Your task to perform on an android device: Go to the Barakat app and search for the roasted quinoa and sweet potato salad for lunch.
Image 0: 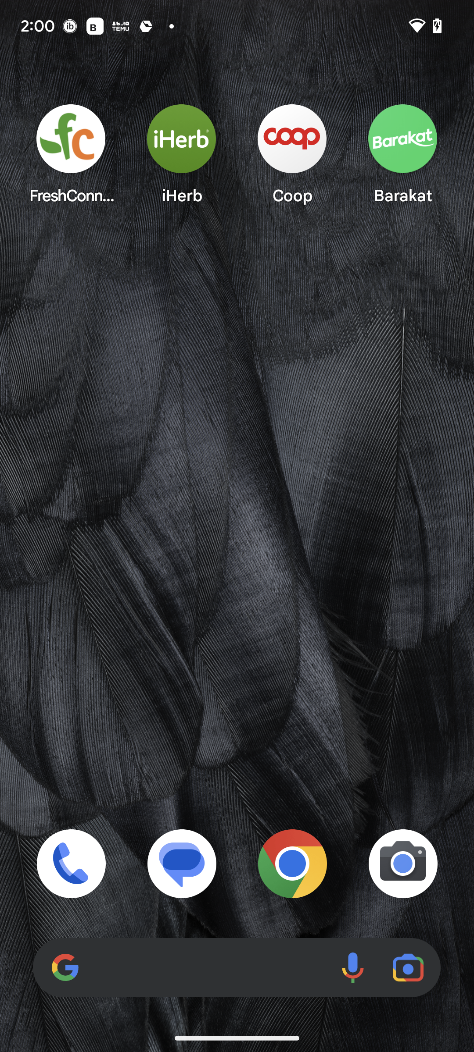
Open the Barakat app.
Step 0: open app "Barakat"
Image 1: 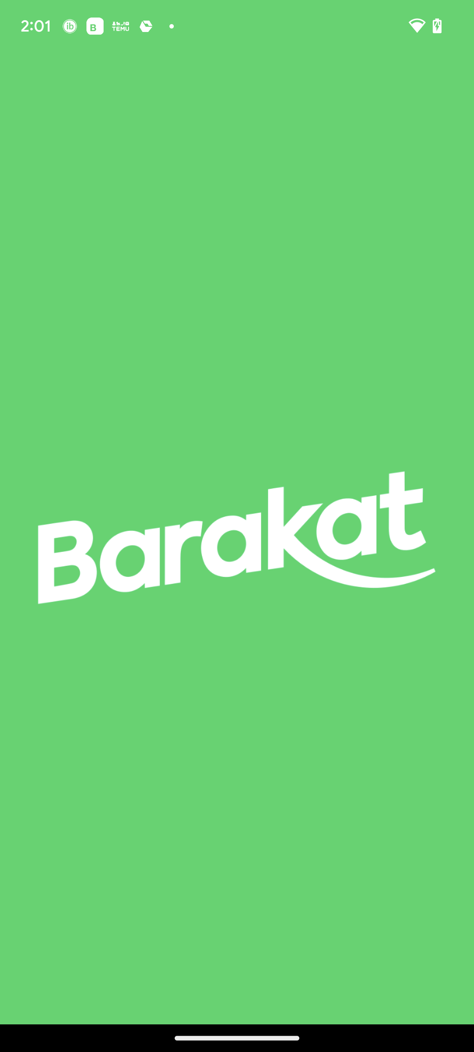
Open the Barakat app.
Step 1: wait
Image 2: 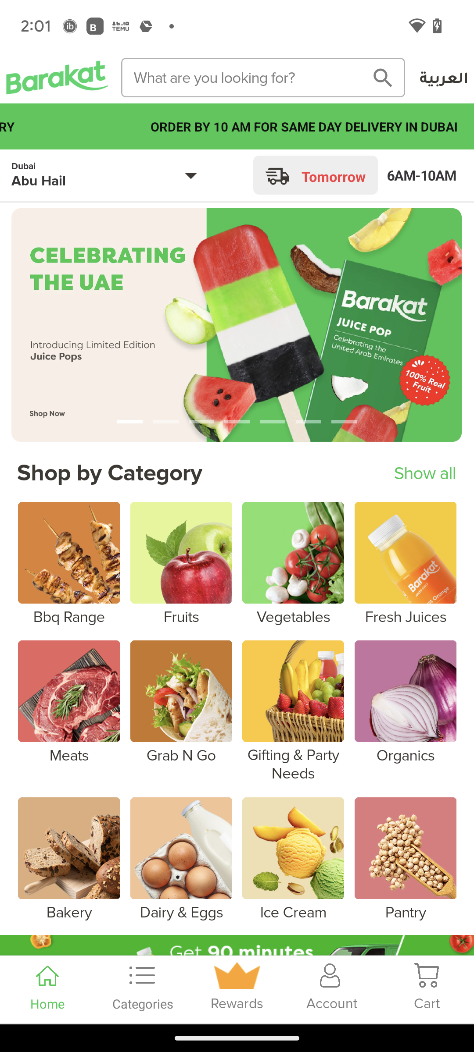
Click on the search bar at the top of the screen.
Step 2: click (214, 78)
Image 3: 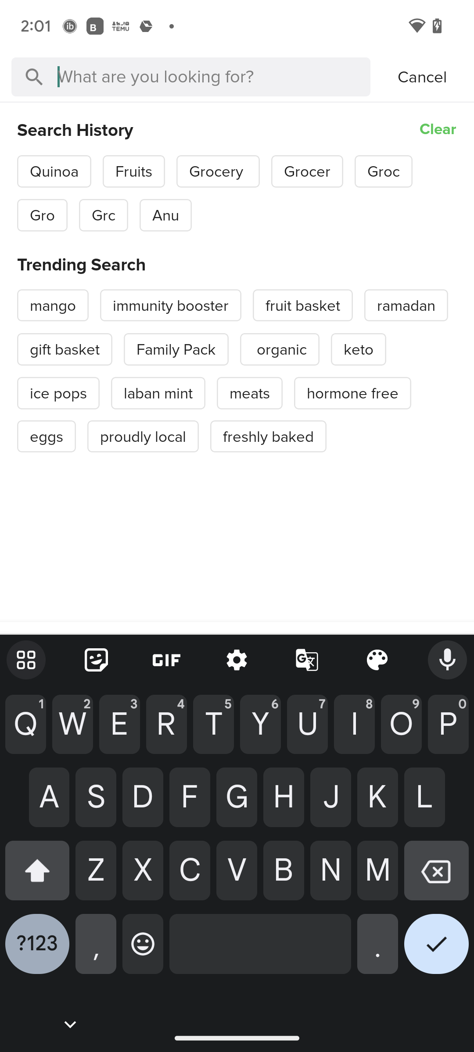
Type quinoa in the search bar.
Step 3: type "quinoa "
Image 4: 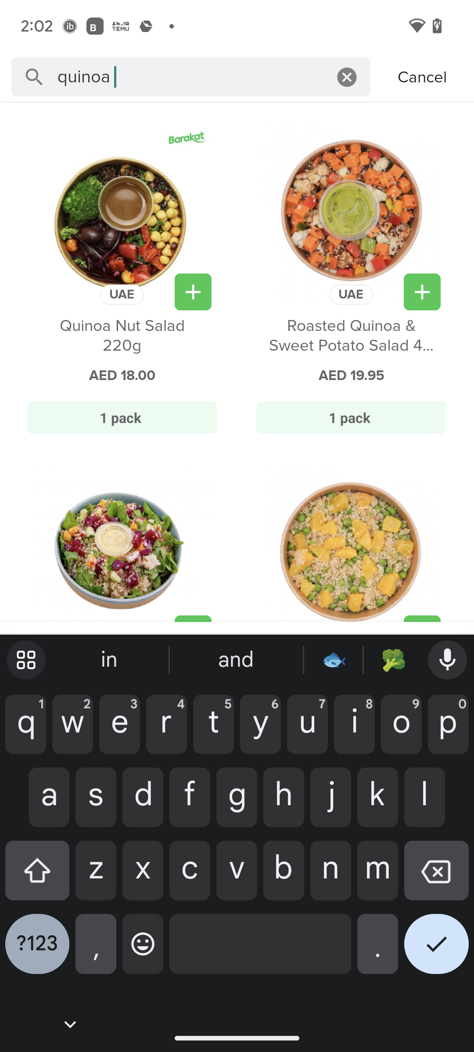
Click on the tick icon at the bottom right corner of the screen.
Step 4: click (436, 951)